Your task to perform on an android device: I forgot to add the date of birth field in this form, so add the date of birth field in this form in the Jotforms.
Image 0: 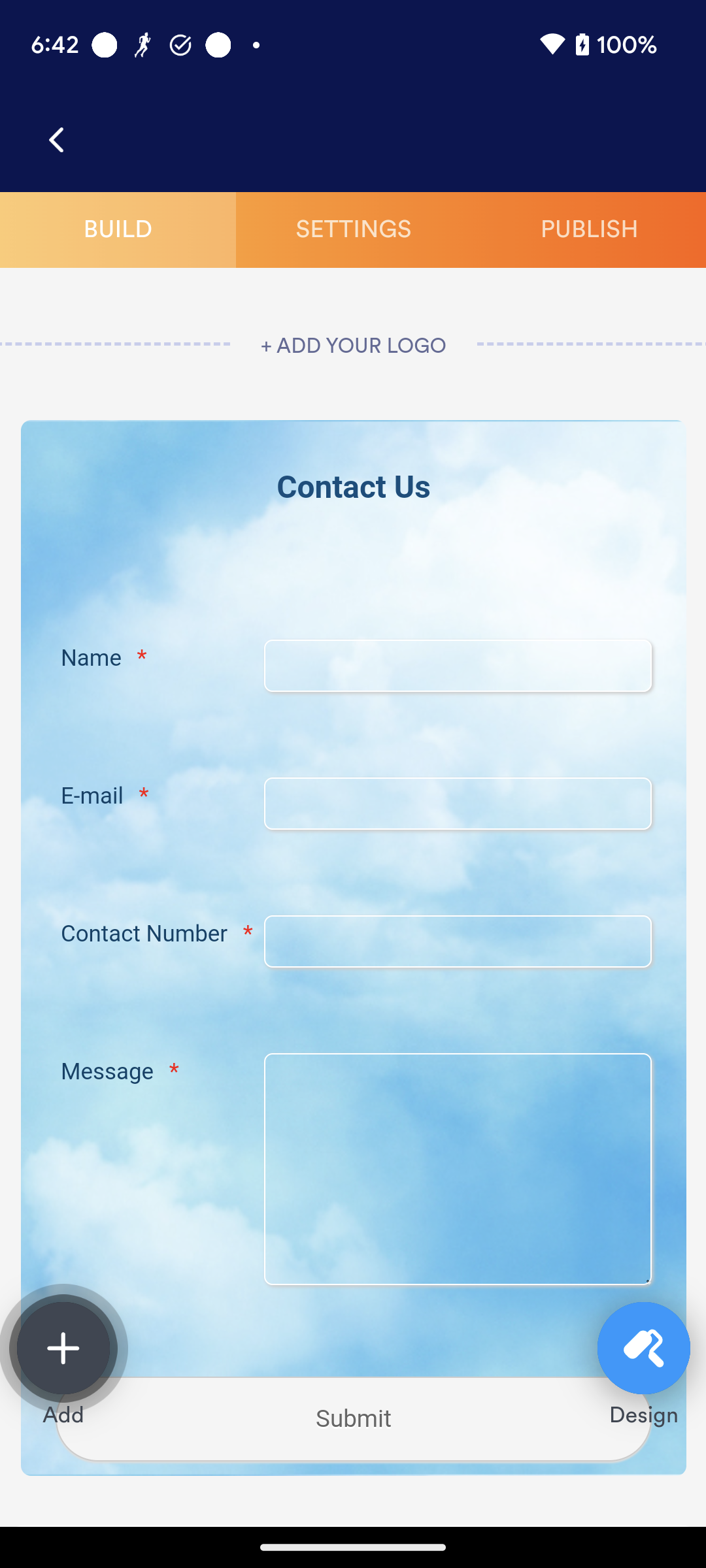
Click on the plus icon to add the Date of Birth field in this form.
Step 0: click (62, 1347)
Image 1: 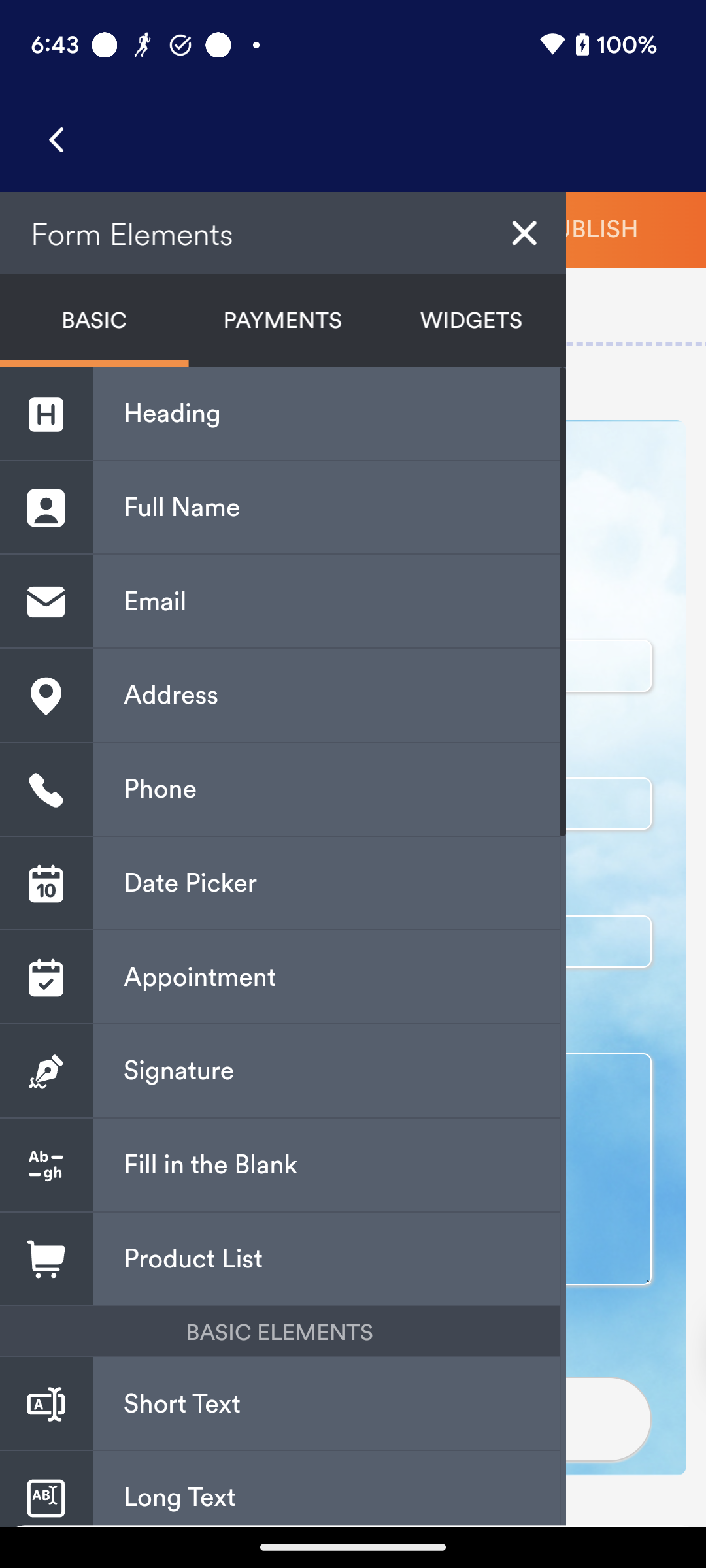
Click on the Date Picker option to add the date of birth field.
Step 1: click (326, 883)
Image 2: 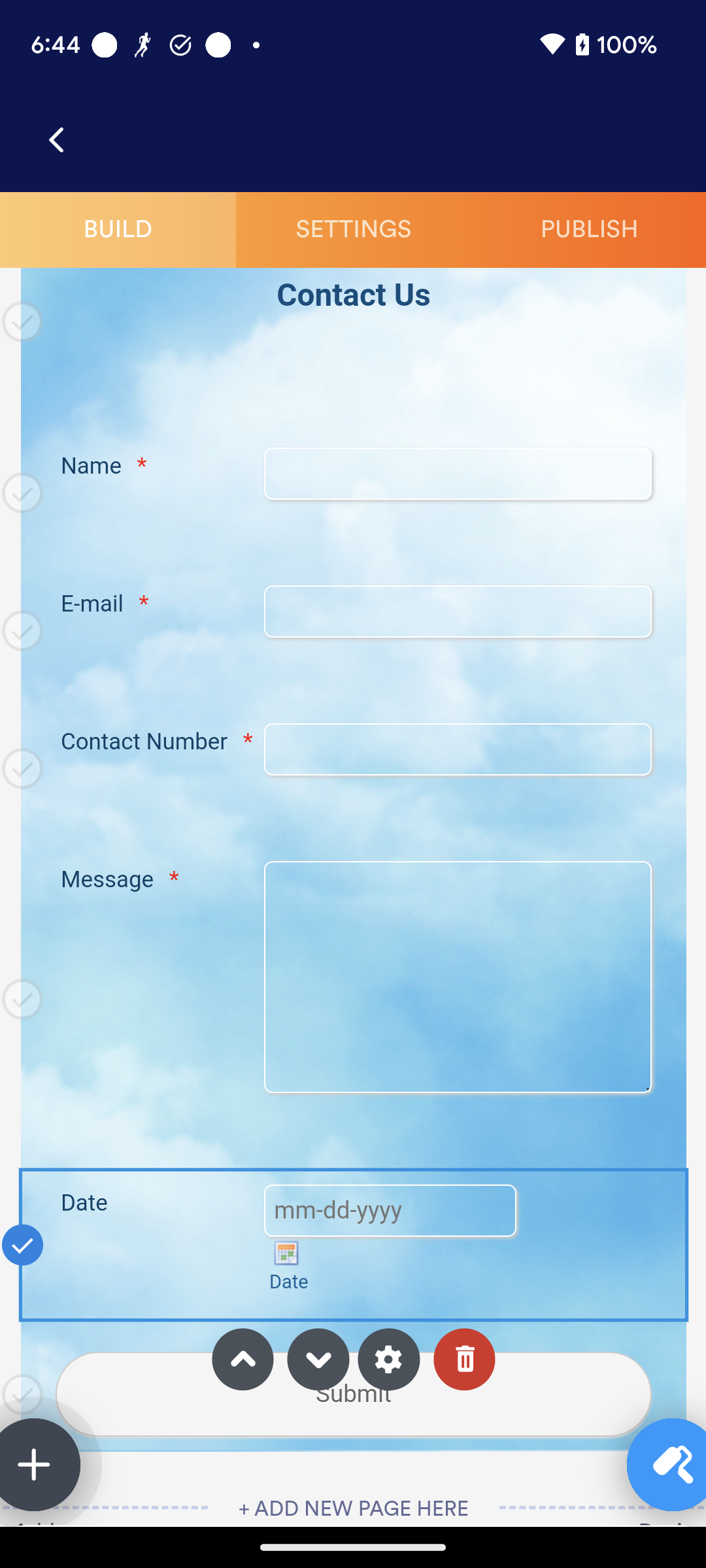
Click on the Date title to change it to Date of Birth.
Step 2: click (160, 1203)
Image 3: 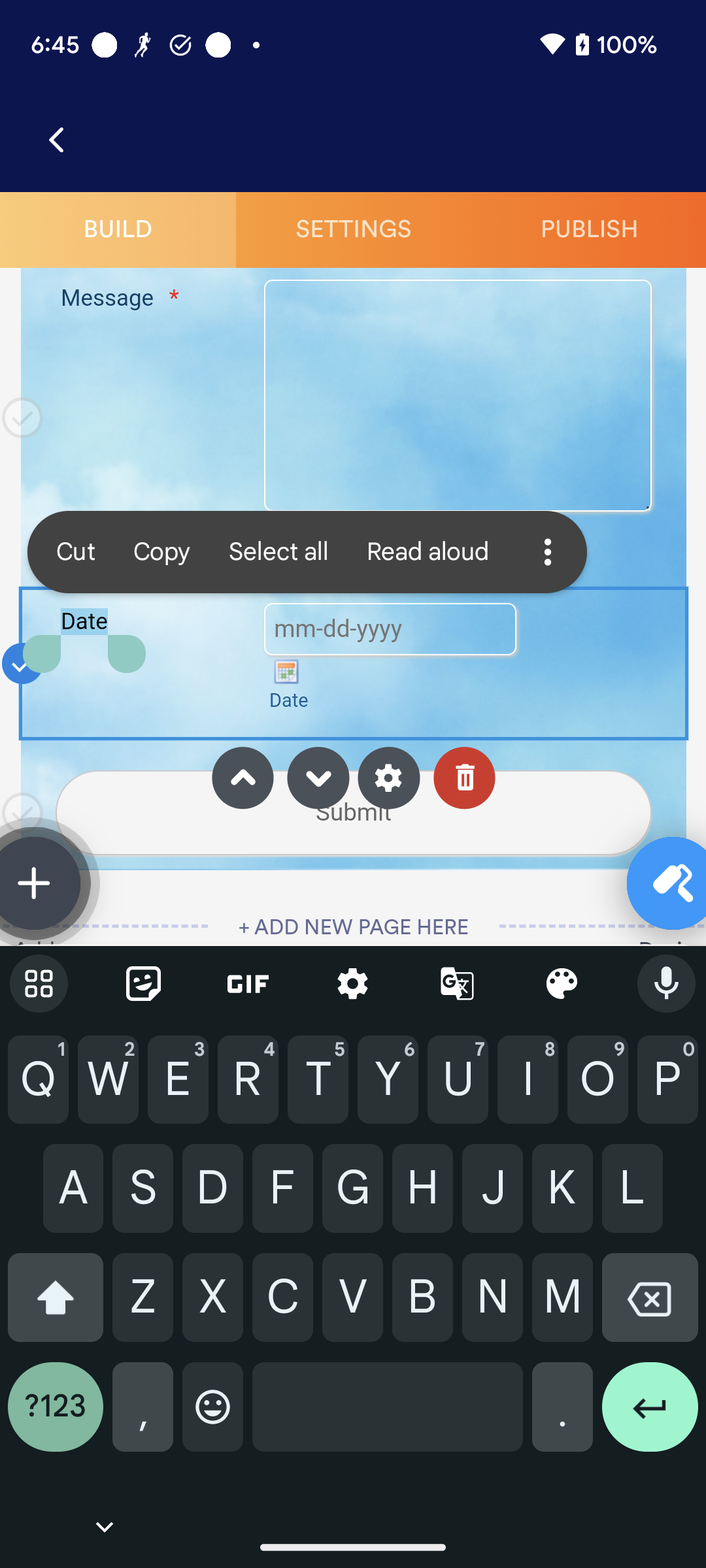
Click on the back space key of the keyboard to clear the Date title.
Step 3: click (650, 1307)
Image 4: 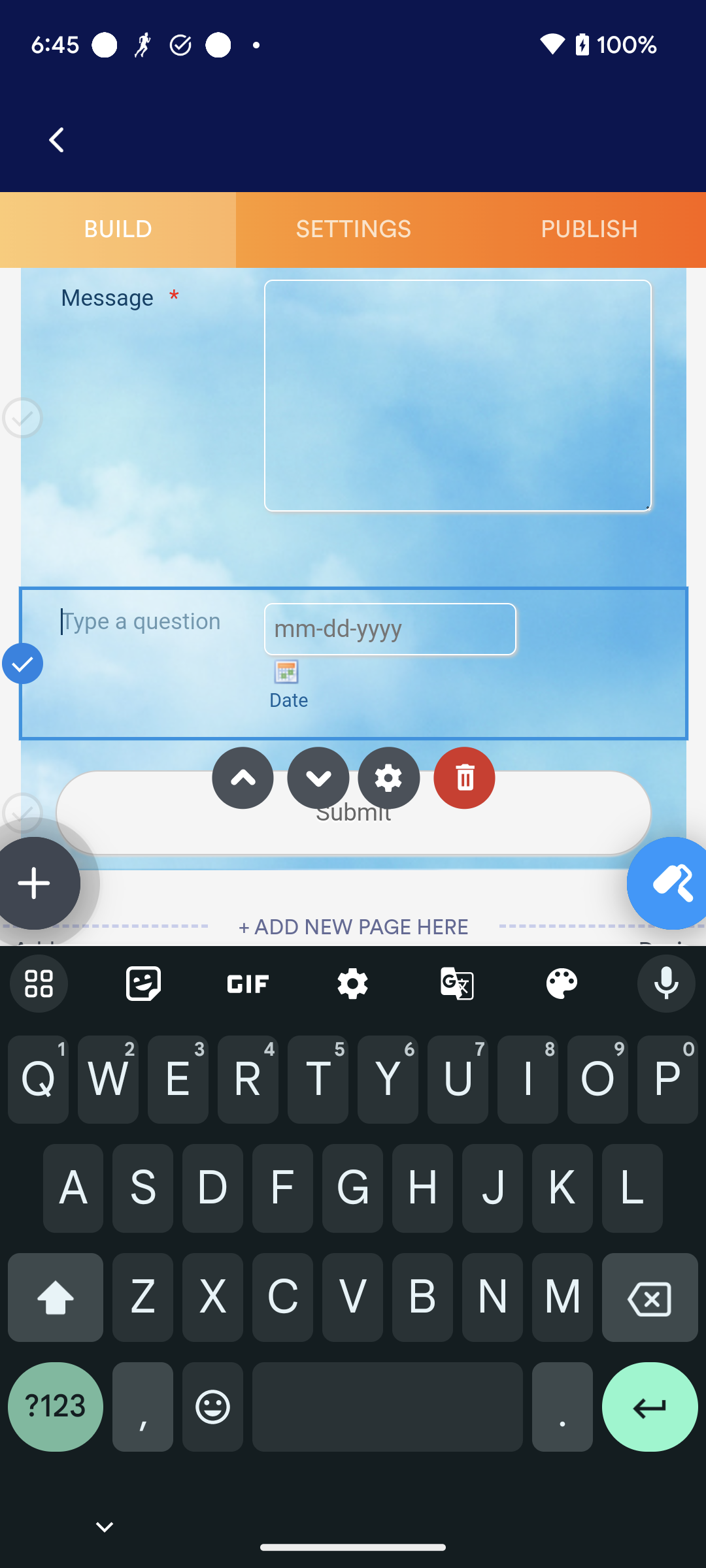
Type Date of Birth in the date title section to add the Date of Birth field.
Step 4: type "Date of Birth"
Image 5: 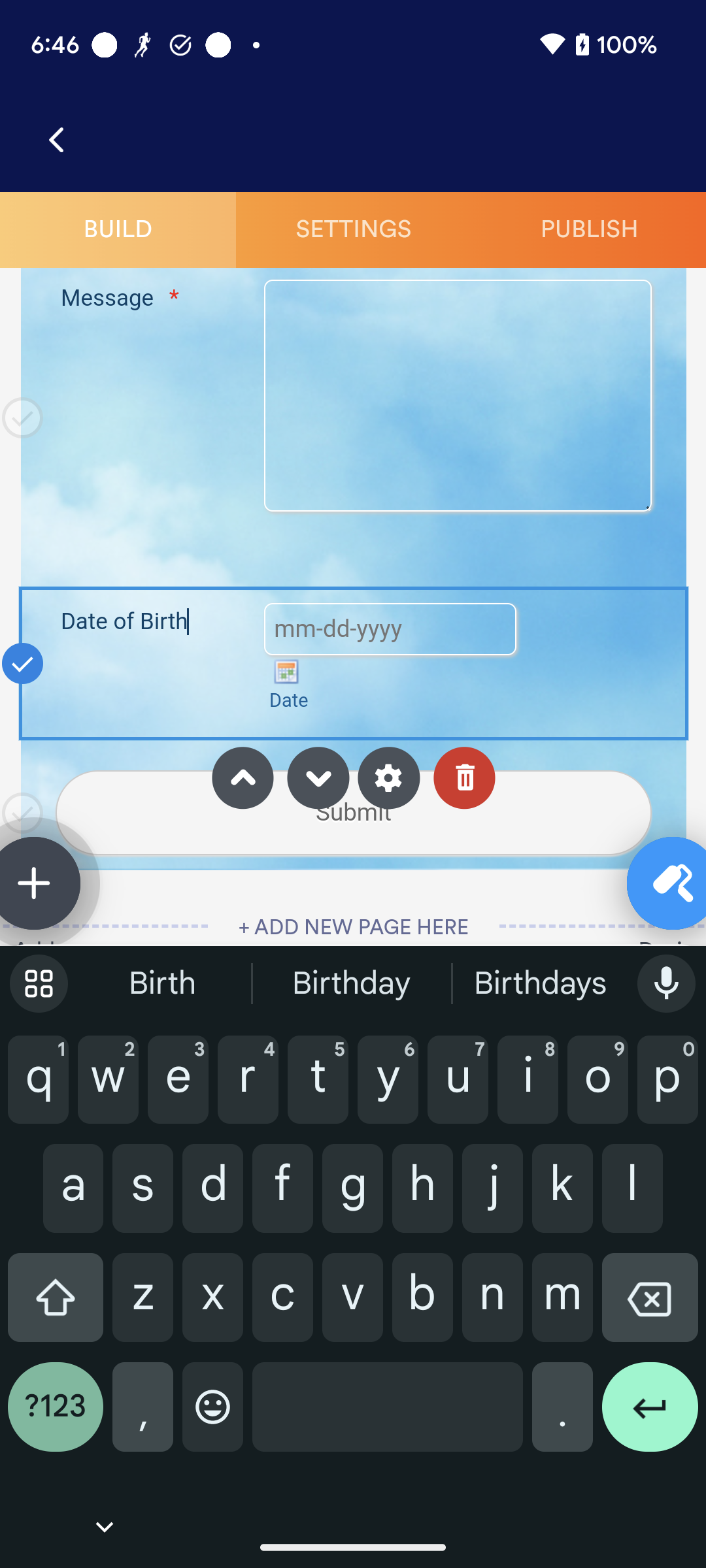
Click on the top of the screen to save the changes in this form.
Step 5: click (353, 418)